Your task to perform on an android device: I want to add a bookmark to the current open page of The Pillars of the Earth by Ken Follett, so add a bookmark to the current open page of this book in the Kindle app.
Image 0: 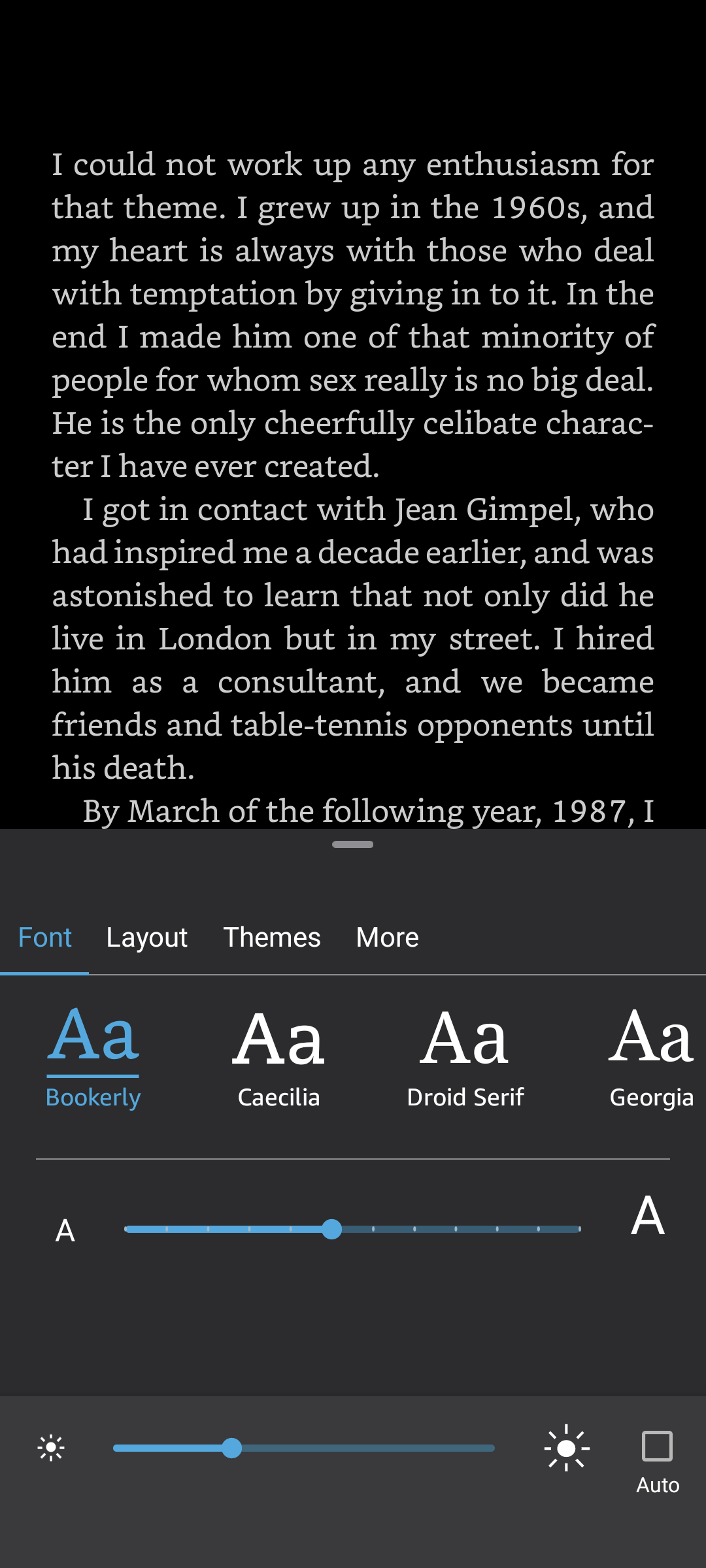
Click on the top of the screen to remove this adjust font menu.
Step 0: click (353, 849)
Image 1: 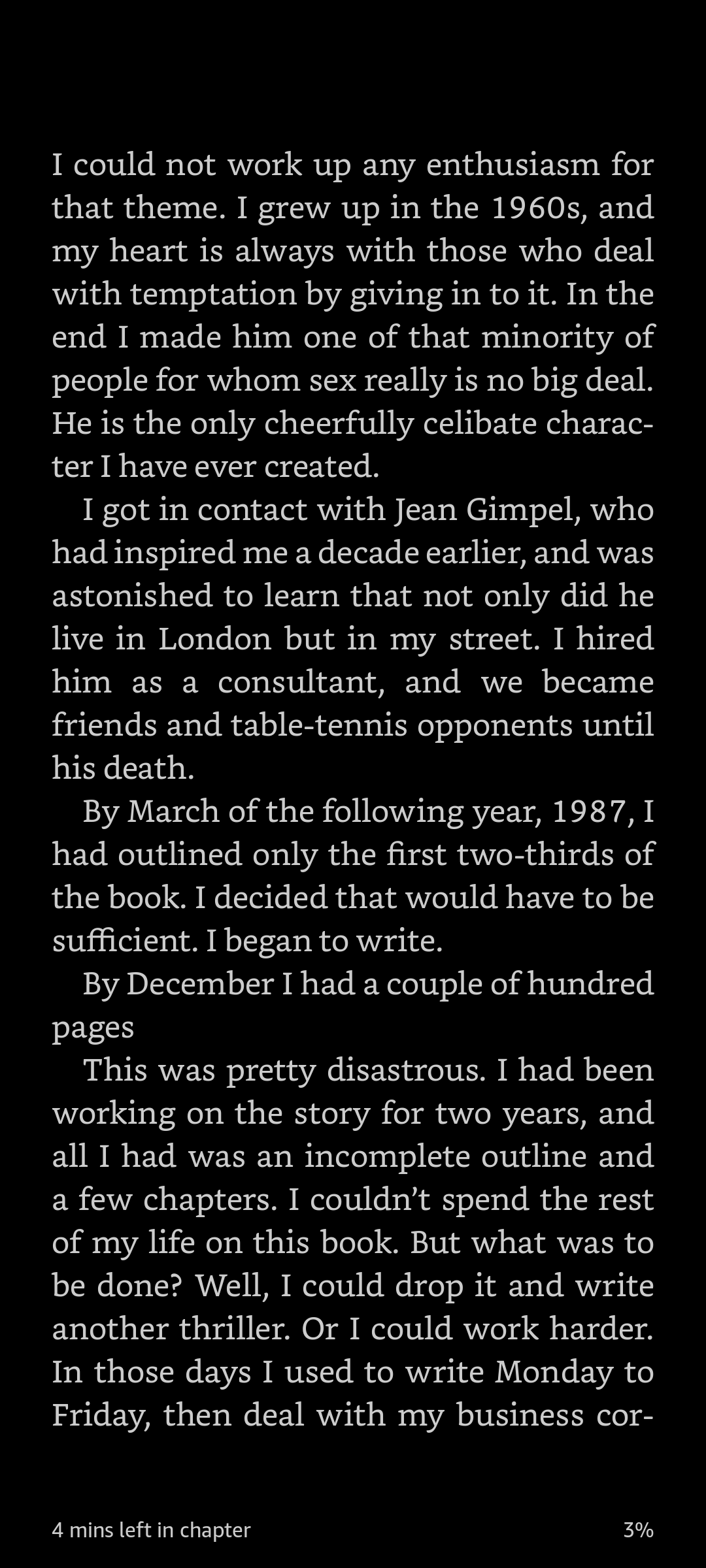
Click on the top right corner of the screen to add bookmark.
Step 1: click (654, 36)